Your task to perform on an android device: Pause the current Timer in the clock app
Image 0: 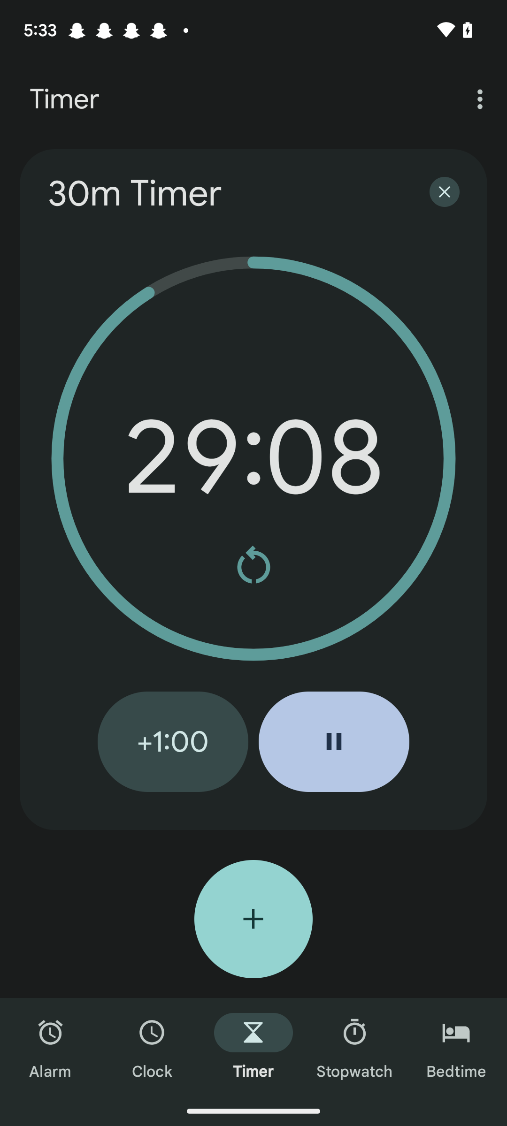
Click on the pause button
Step 0: click (334, 741)